Your task to perform on an android device: Next month, I will be attending my office party, so I want to browse Repetto brand shoes on the eBay app.
Image 0: 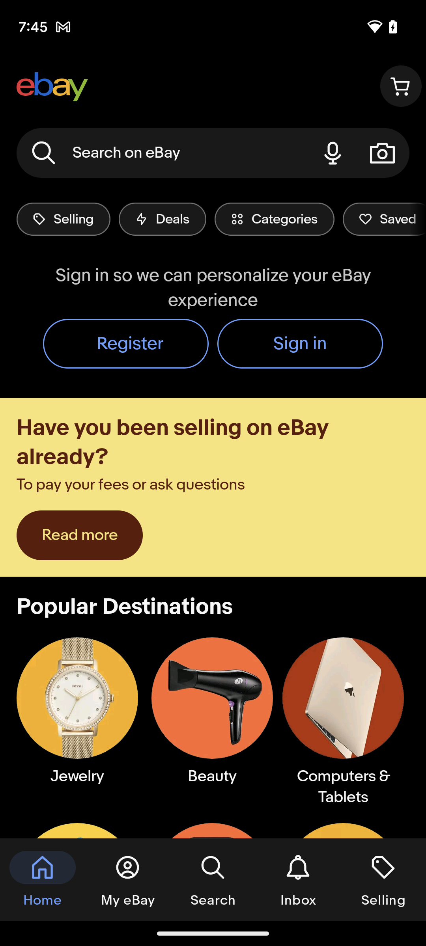
Open the eBay app.
Step 0: click (163, 153)
Image 1: 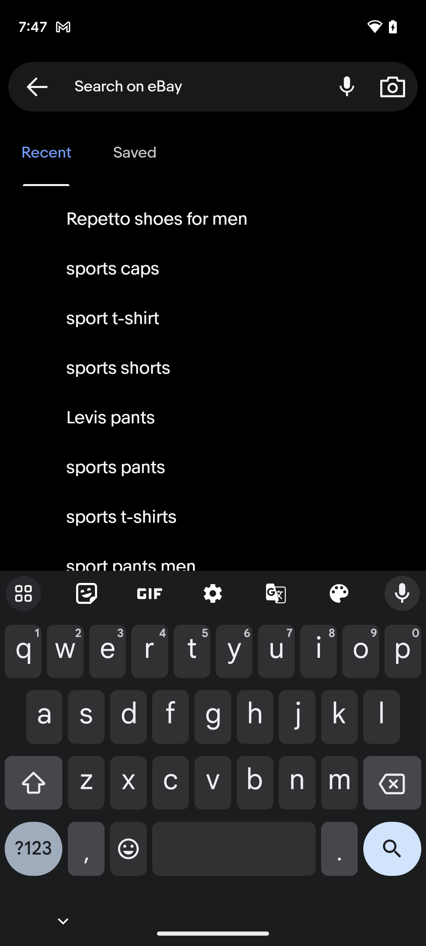
Search for repetto shoes.
Step 1: click (157, 219)